Your task to perform on an android device: In the Sublime text app, save the changes in the home file
Image 0: 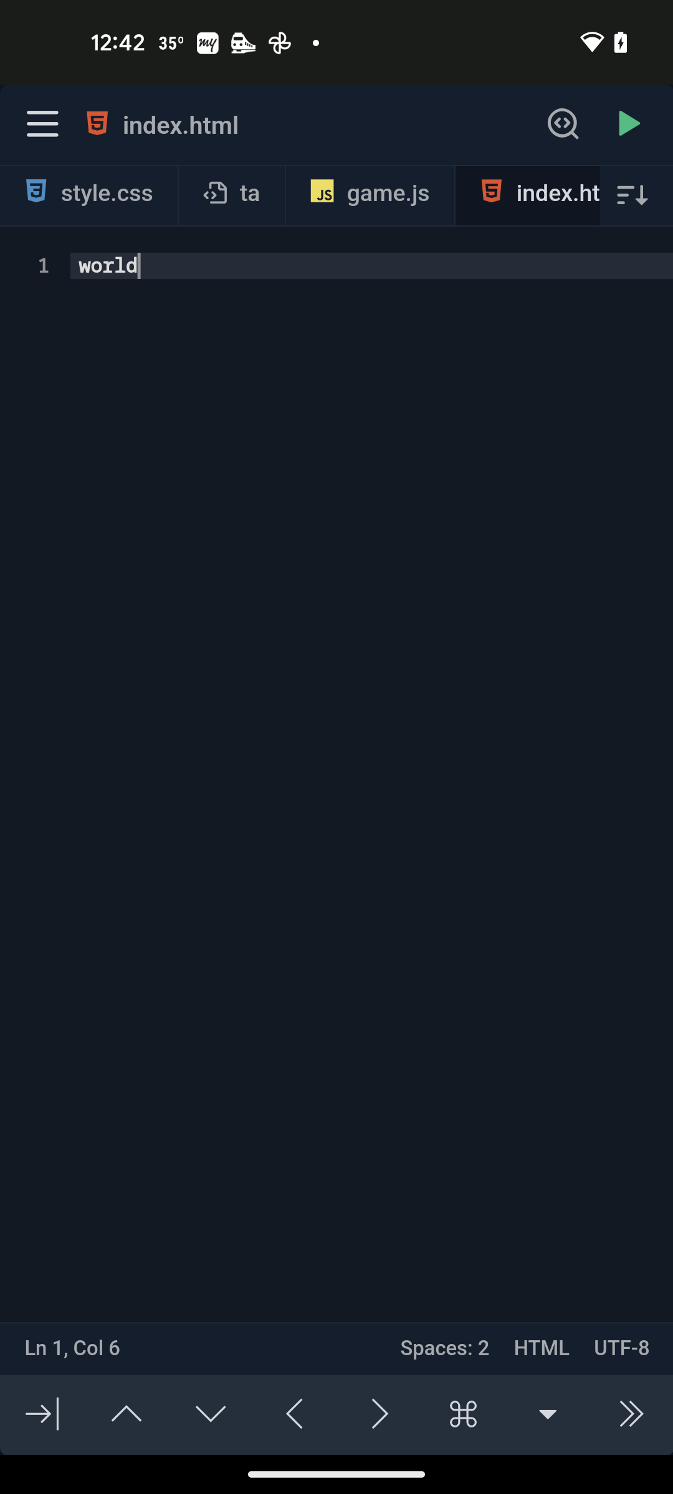
Open sublime text app
Step 0: open app "Sublime Text"
Image 2: 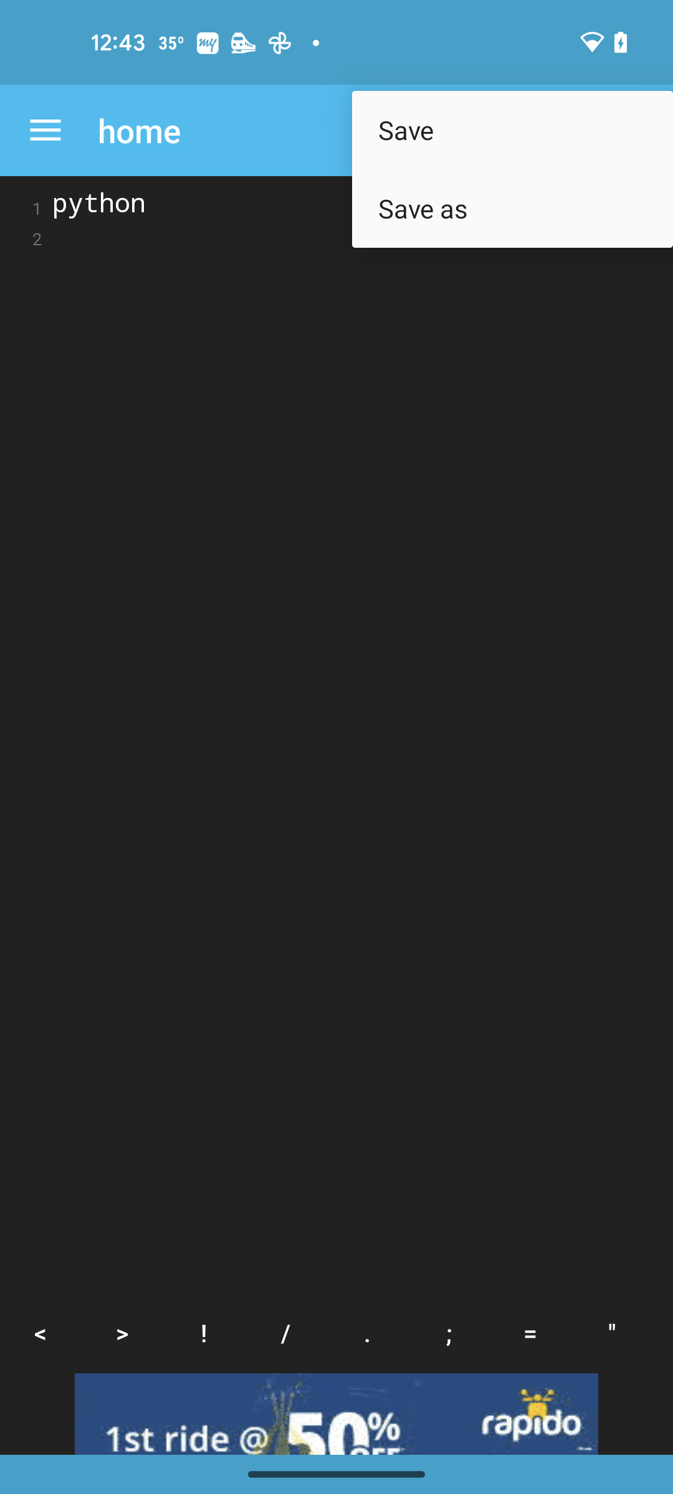
select save
Step 2: click (512, 129)